Your task to perform on an android device: On the Duolingo app, Review your Dutch course progress to see how much you have learned until now.
Image 0: 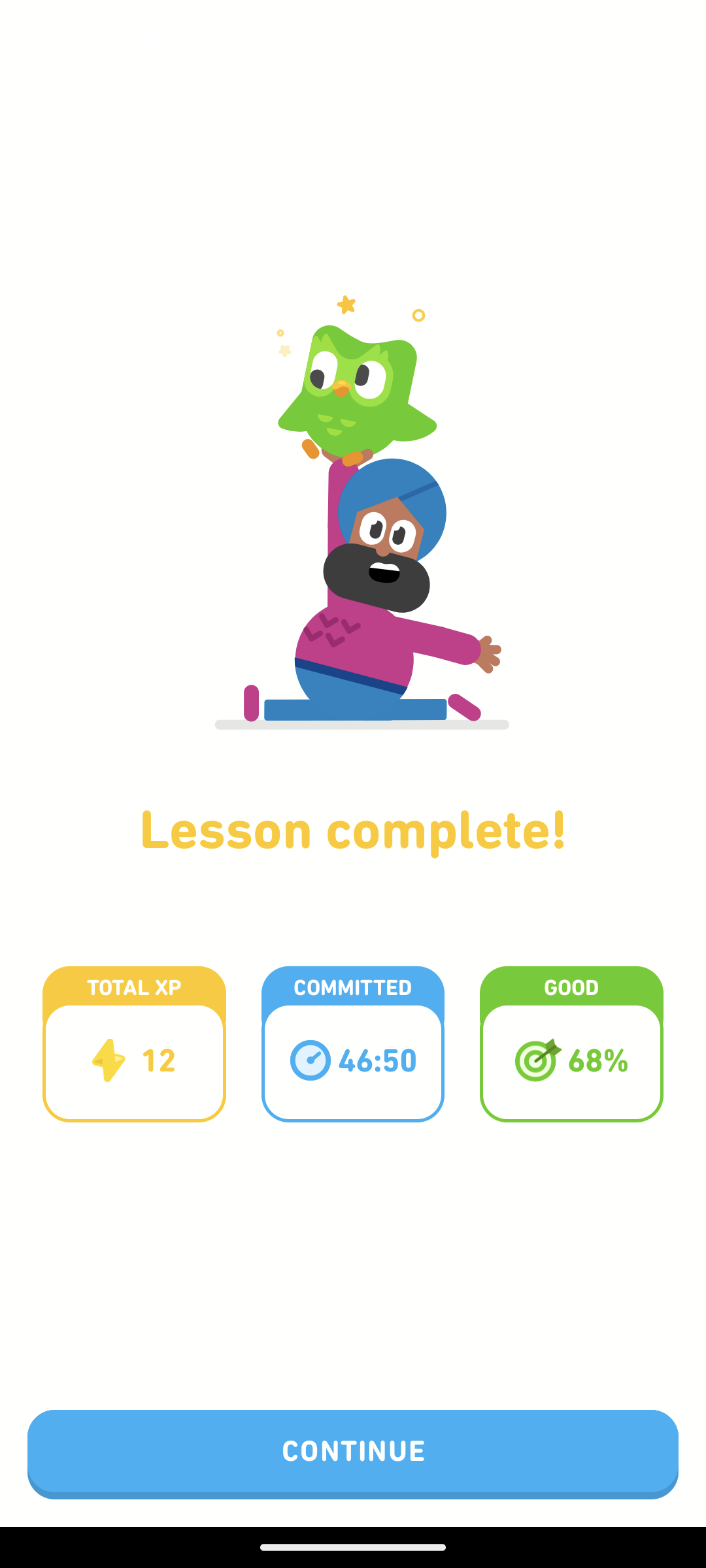
At the bottom of the screen, click on CONTINUE.
Step 0: click (353, 1454)